Your task to perform on an android device: To check the price, I would like to view more similar products from Nike. Use the Shopsy app to compare the prices of numerous comparable pairs of Nike shoes.
Image 0: 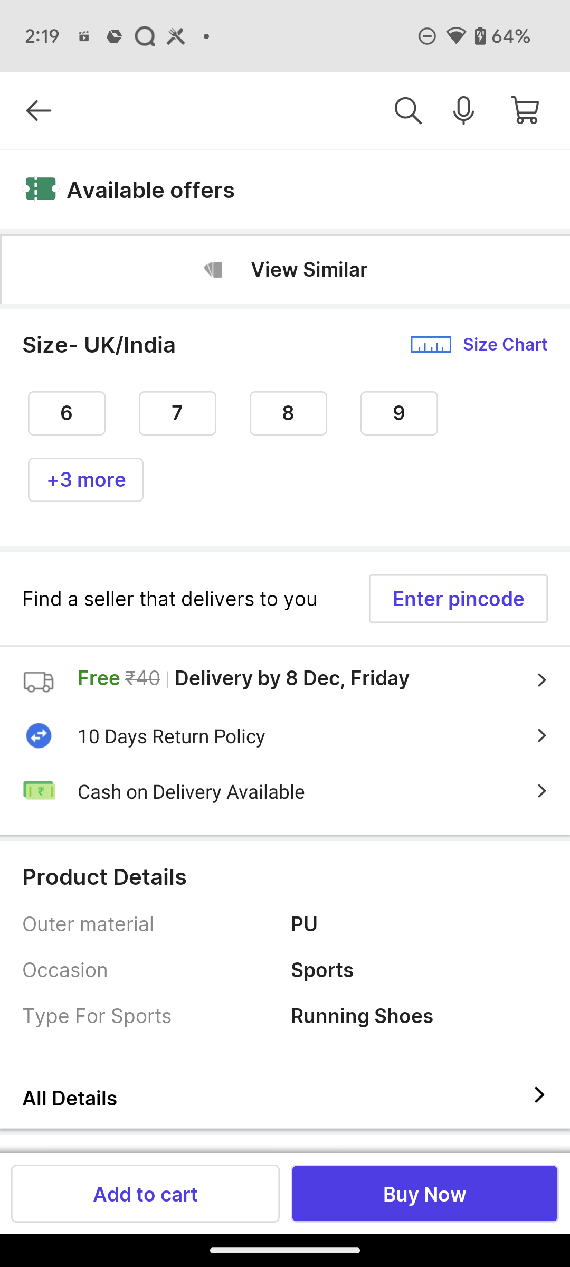
Swipe up
Step 0: scroll down
Image 1: 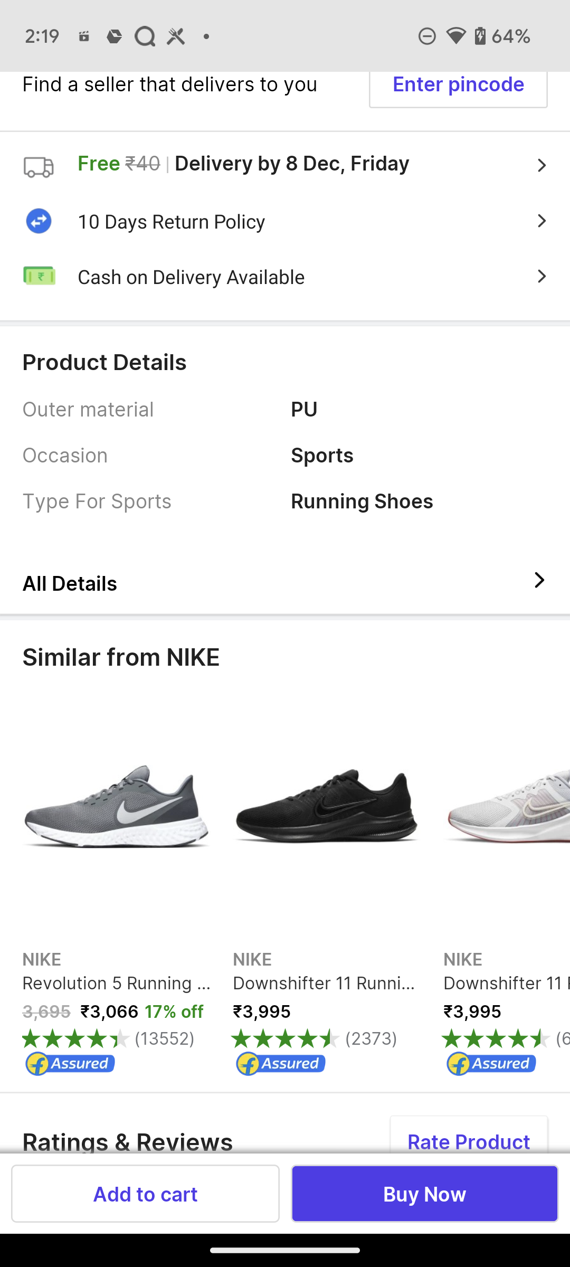
Swipe left to view the price for similar shoes from NIKE 
Step 1: scroll right
Image 2: 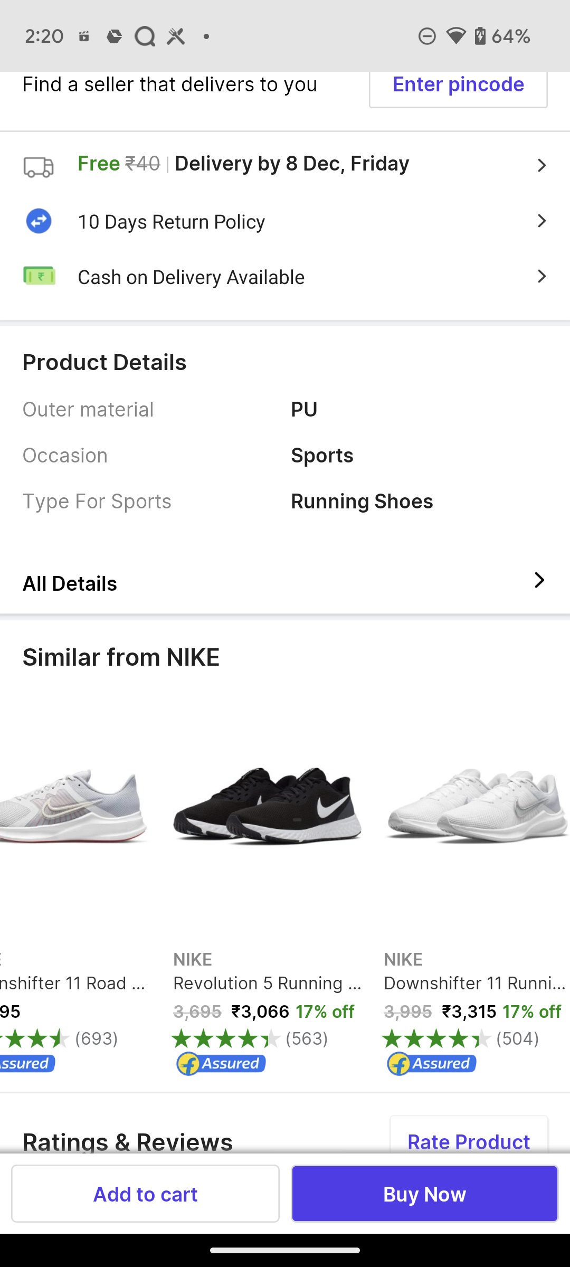
Swipe left to view the price for similar shoes from NIKE 
Step 2: scroll right